Your task to perform on an android device: I want to share the grocery shopping reminder with my sister at maredharris@gmail.com, as we have to go grocery shopping this coming weekend.
Image 0: 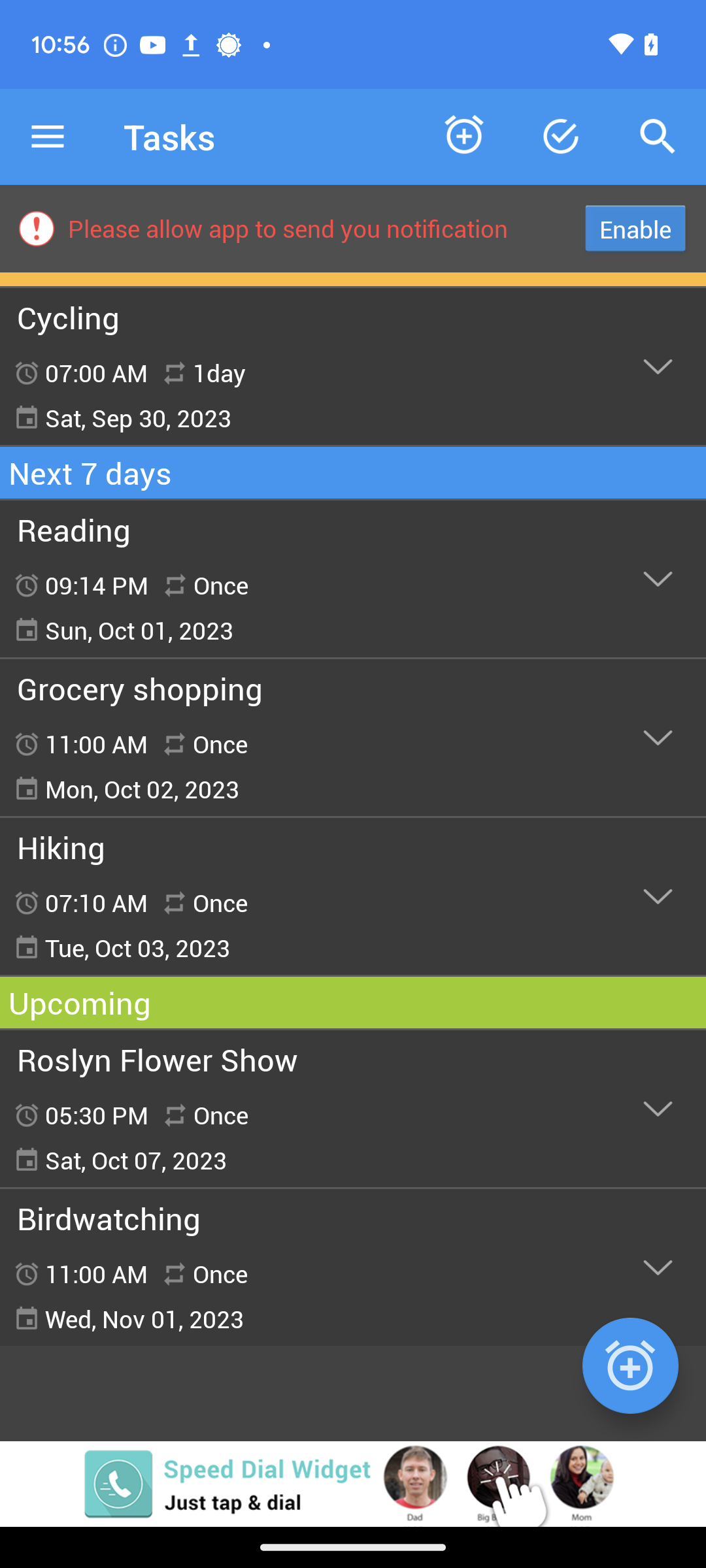
Click on the grocery list reminder section
Step 0: click (657, 736)
Image 1: 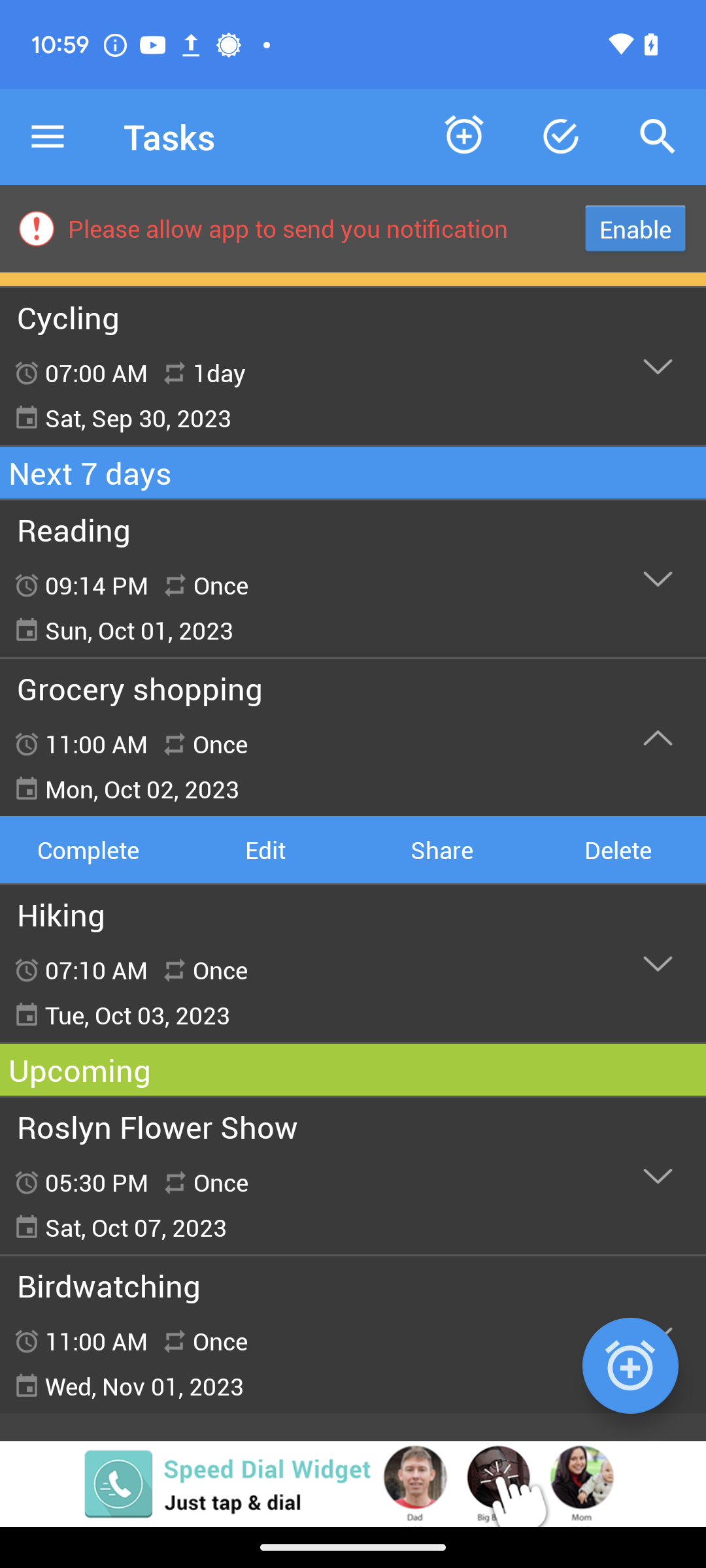
Click on the share button
Step 1: click (441, 849)
Image 3: 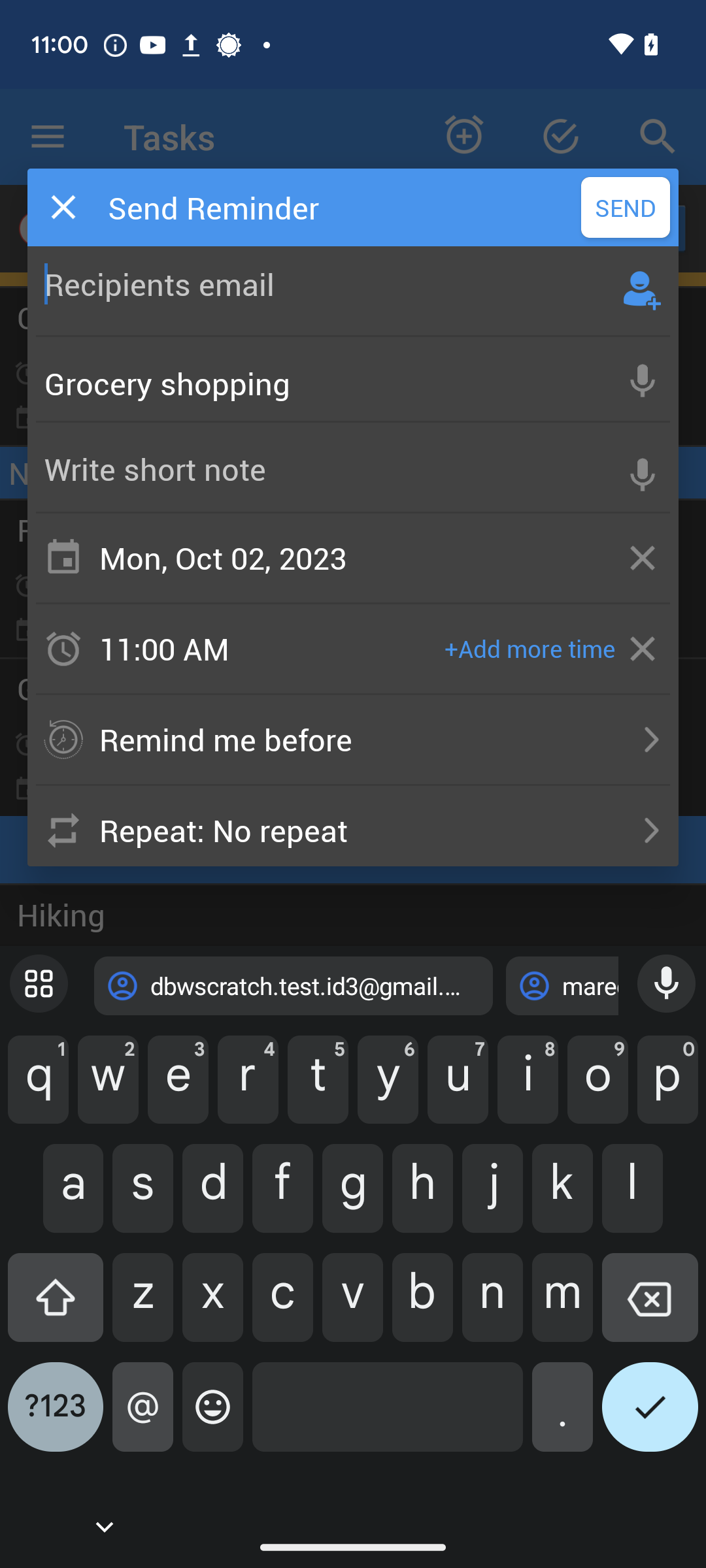
Enter the email as maredharris@gmail.com
Step 3: type "maredharris@gmail.com"
Image 4: 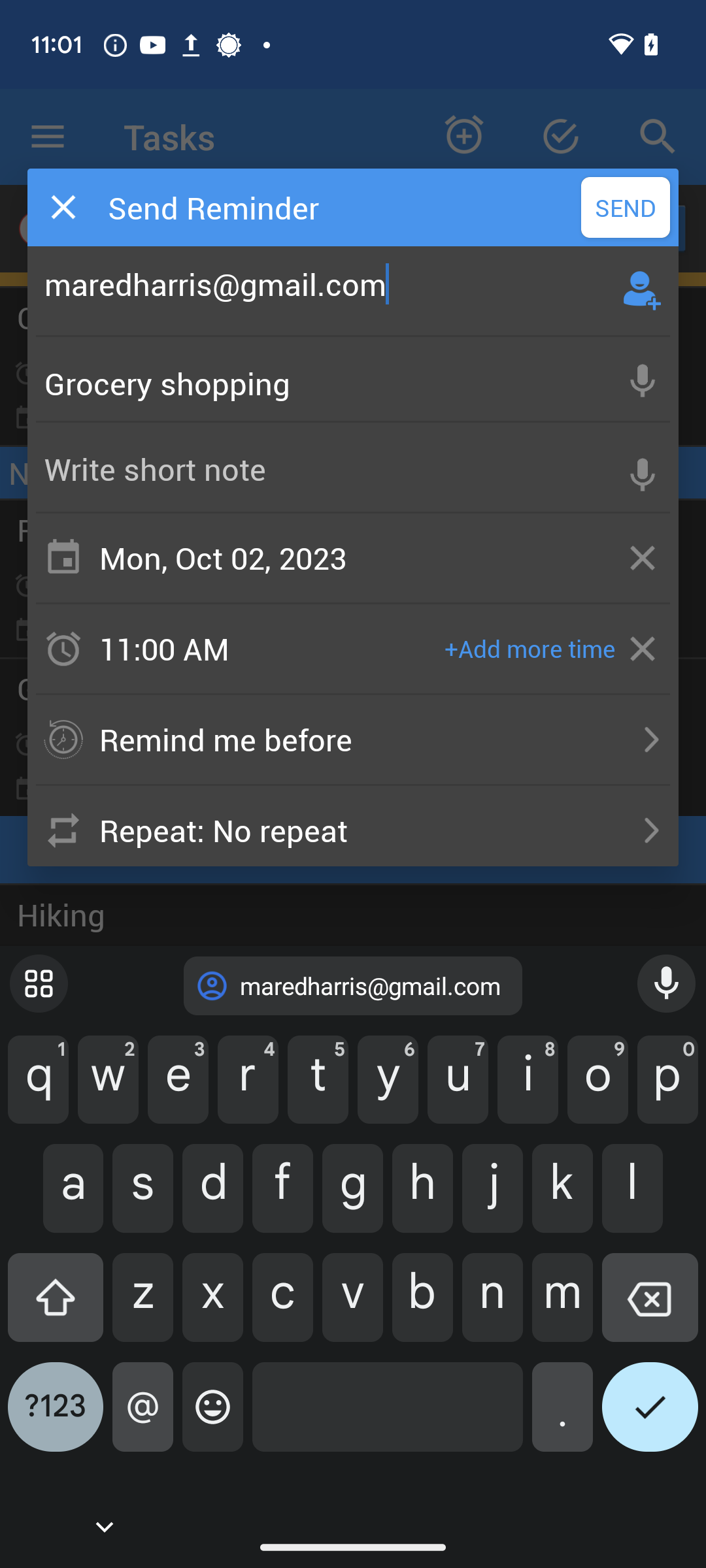
Click on the send option
Step 4: click (625, 207)
Image 5: 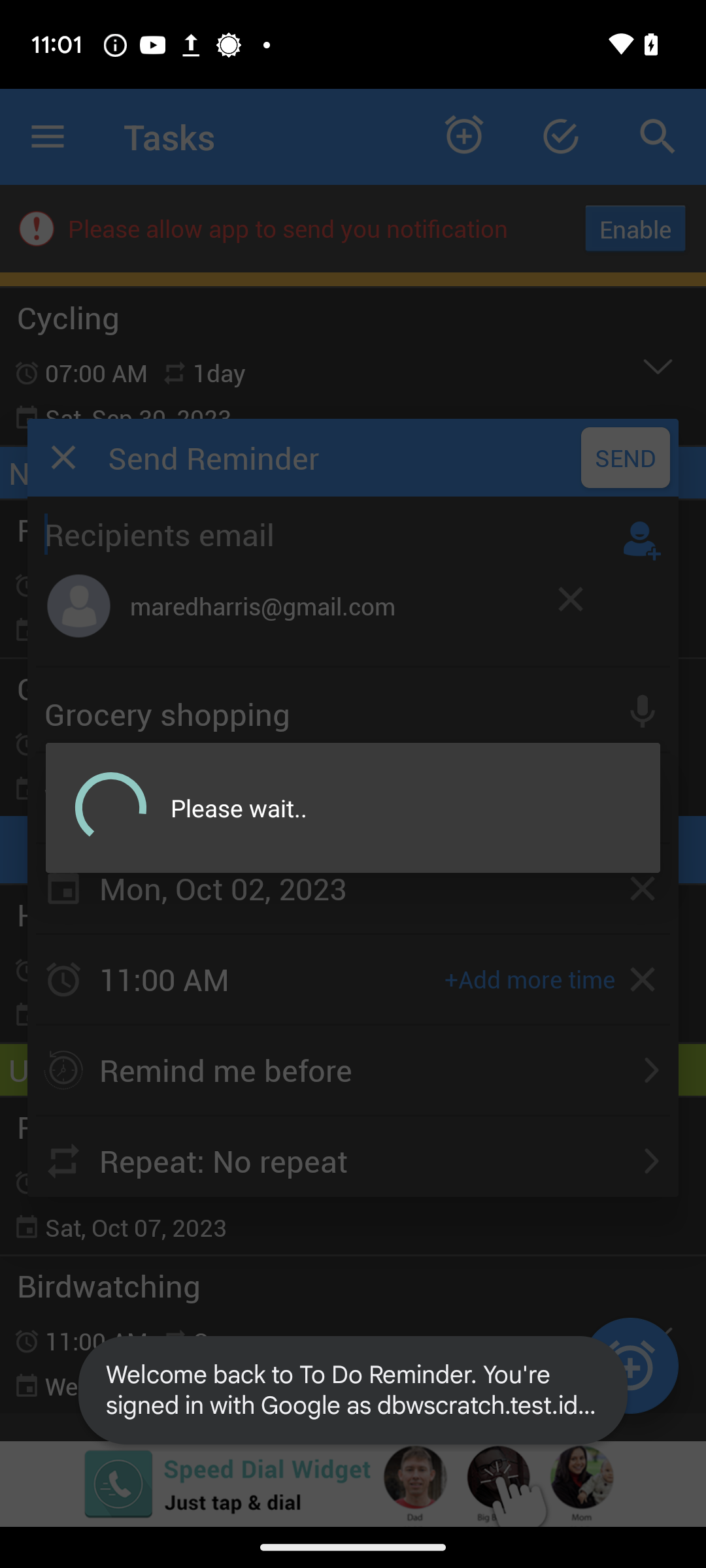
Click on the send option
Step 5: wait
Image 6: 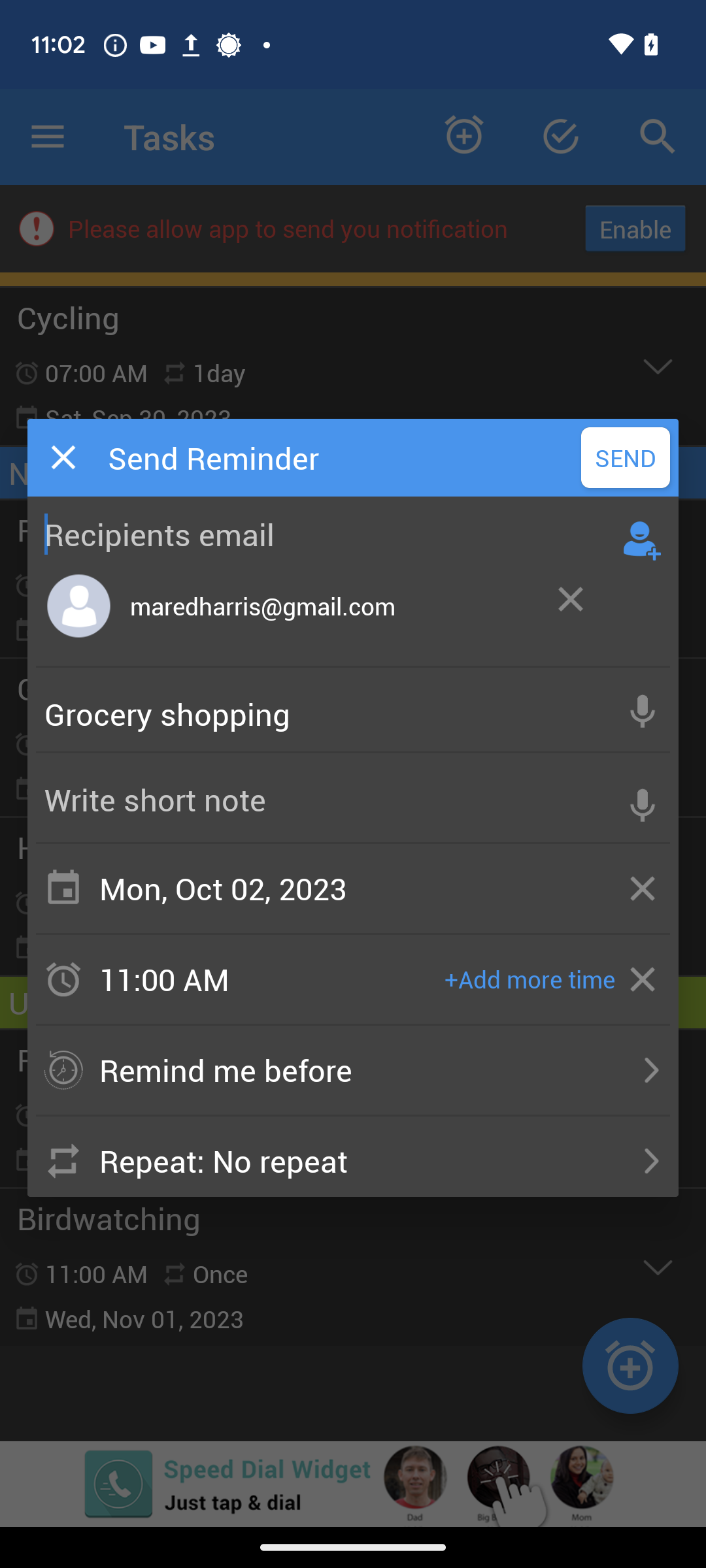
Click on the send option
Step 6: click (625, 457)